Your task to perform on an android device: Mark MakeMyTrip mail with the subject your offer expires tomorrow! as read
Image 0: 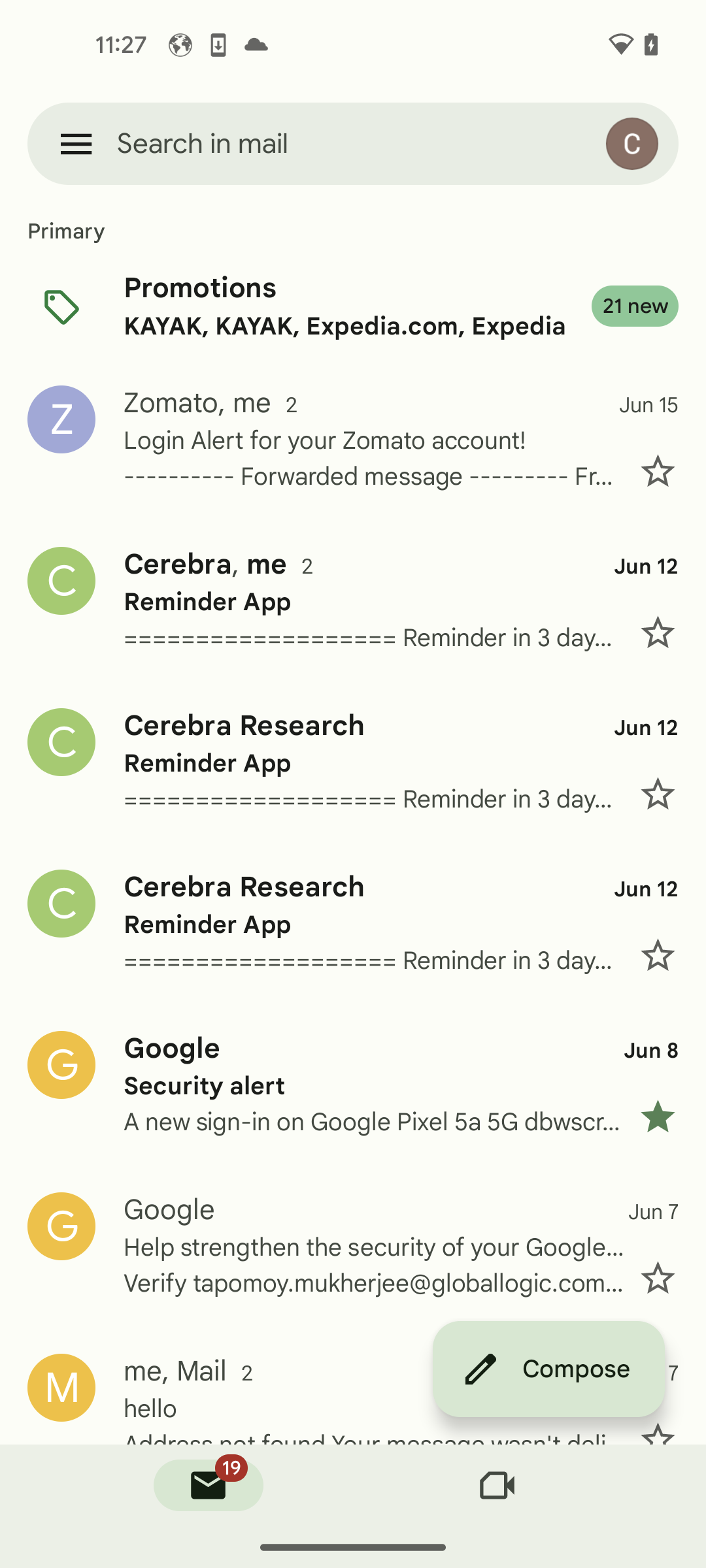
swipe up for MakeMyTrip mail
Step 0: scroll down
Image 1: 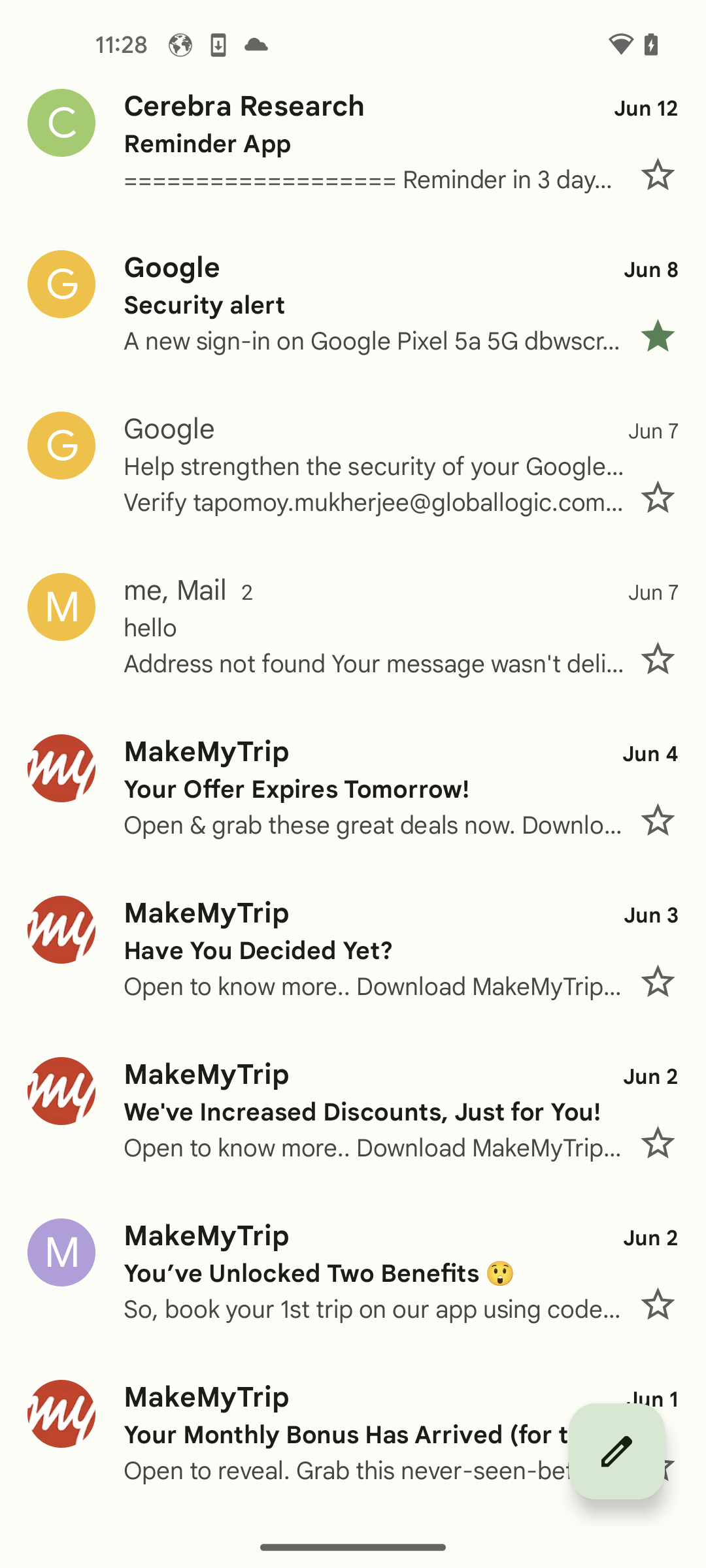
click on the profile icon of MakeMyTrip
Step 1: click (353, 787)